Your task to perform on an android device: I'd like to check the weather for swimming tomorrow on the AccuWeather app.
Image 0: 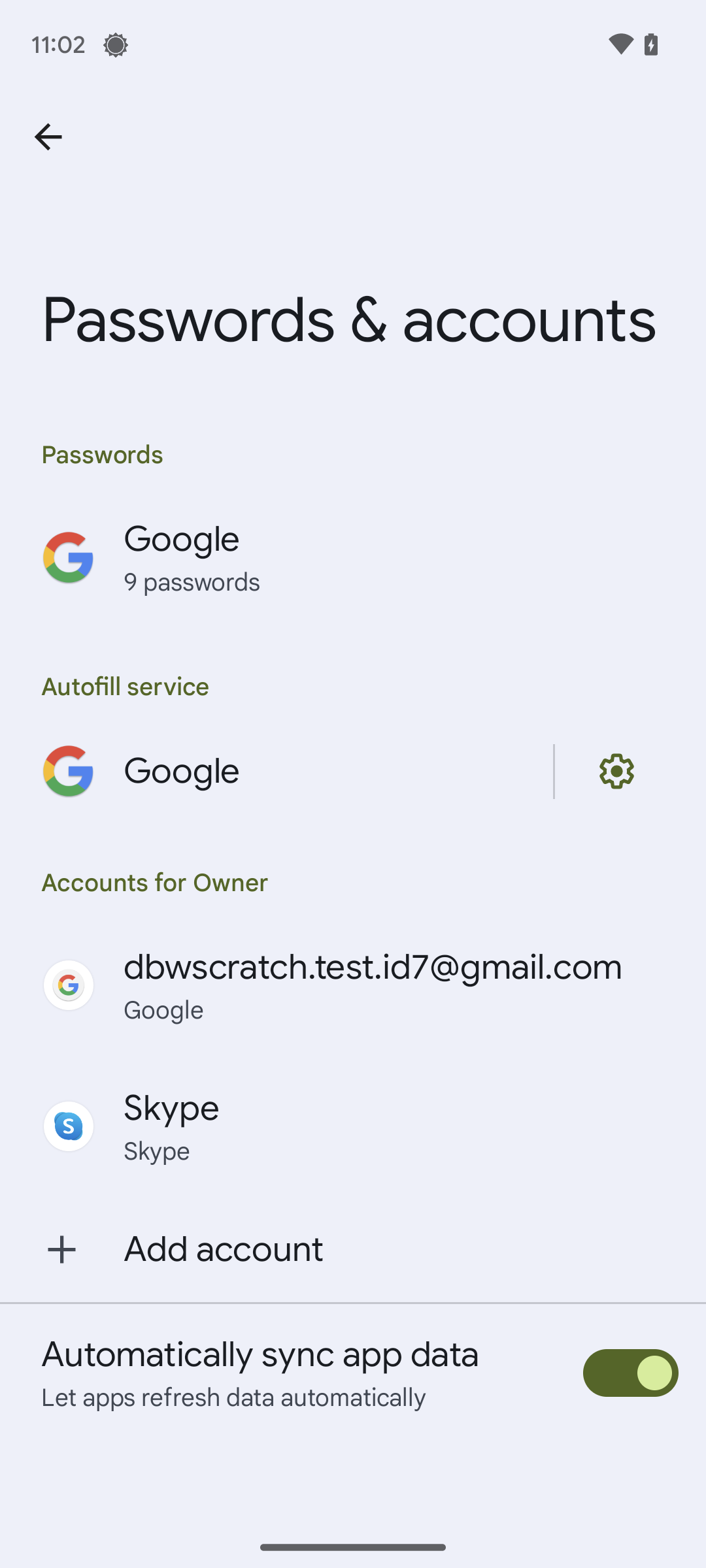
Open the app AccuWeather.
Step 0: open app "AccuWeather"
Image 1: 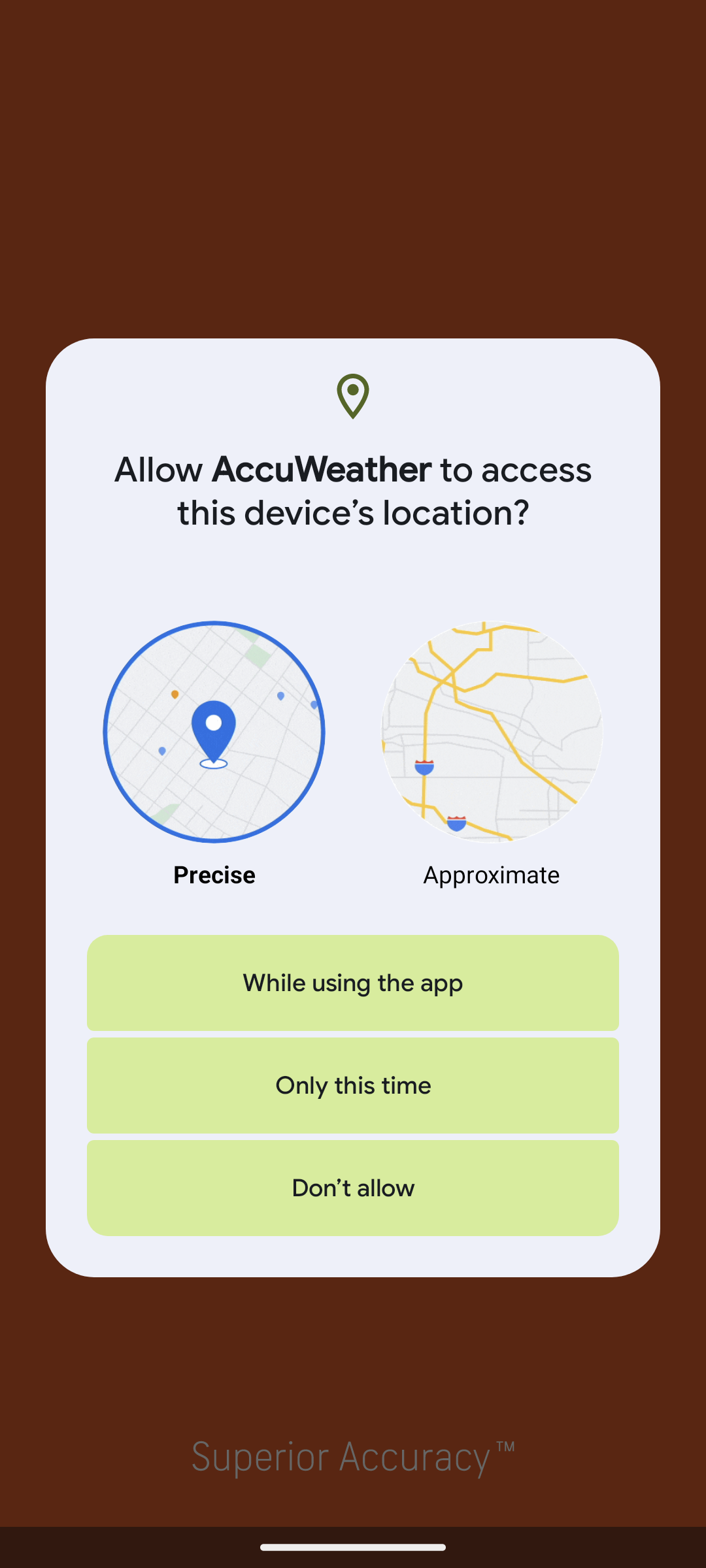
Open the app AccuWeather.
Step 1: wait
Image 3: 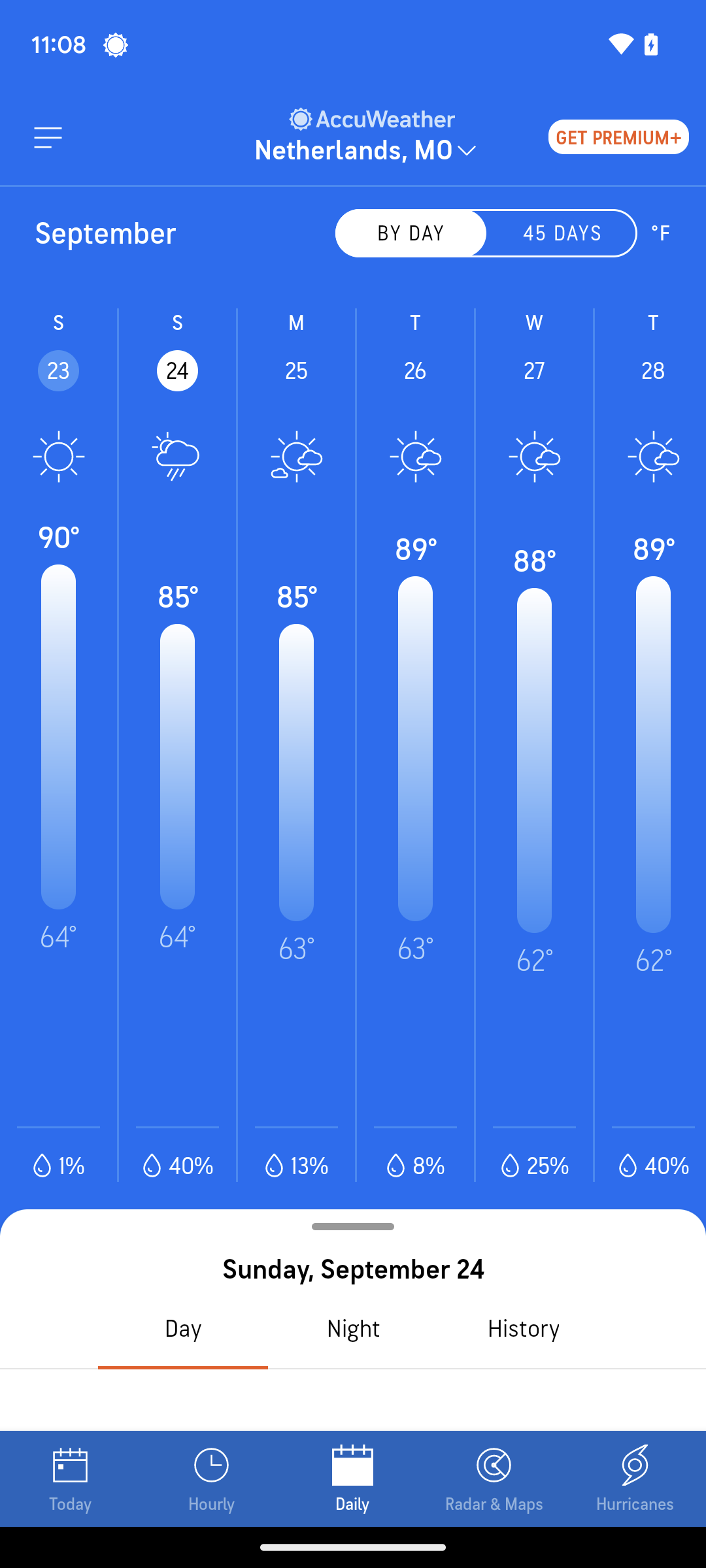
Click on 24 September. 
Step 3: click (177, 832)